Your task to perform on an android device: I would like to track the Cuban Oregano plant's growth in my garden in the MyPlant app
Image 0: 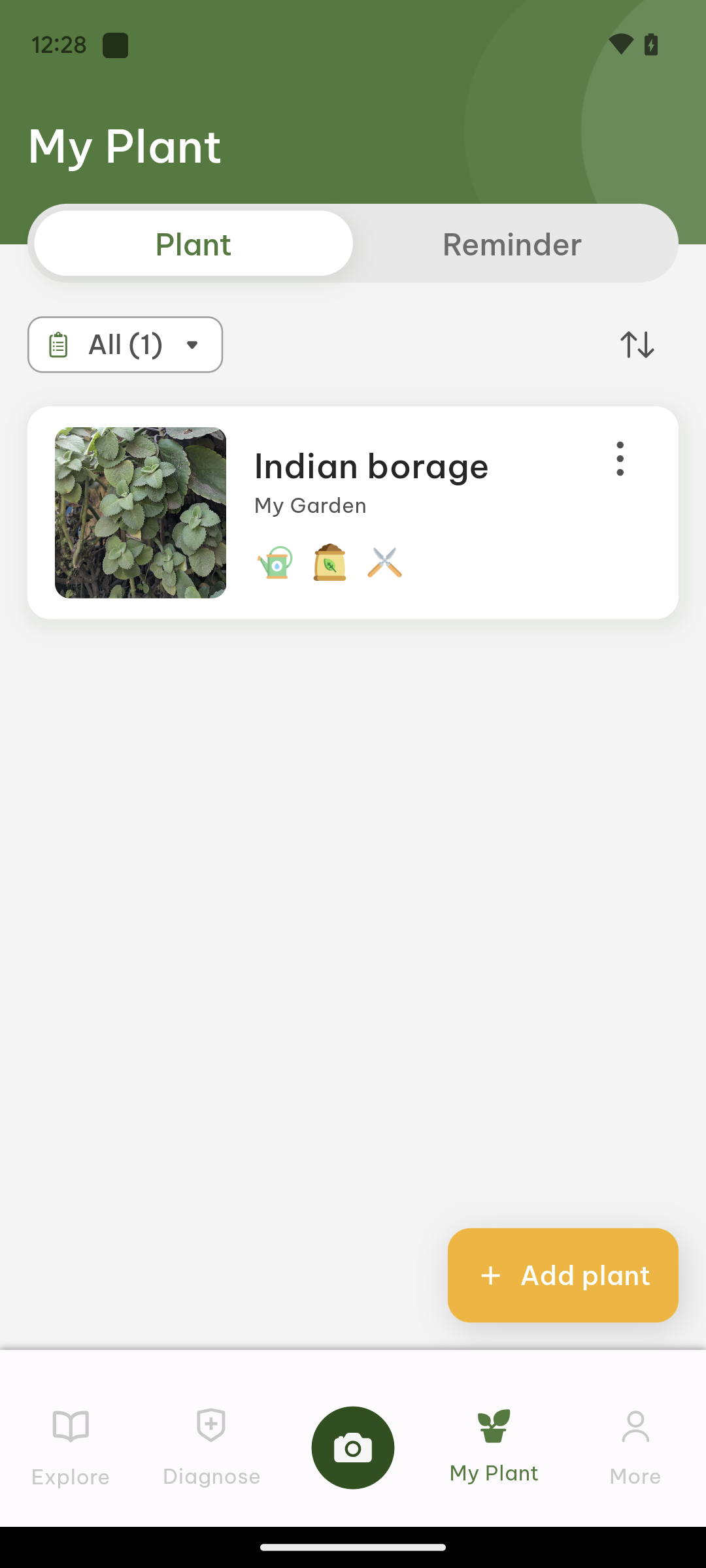
Click on the Reminder option
Step 0: click (512, 243)